Your task to perform on an android device: I'm walking from my house to the park. Track my walking steps with the Google Fit app.
Image 0: 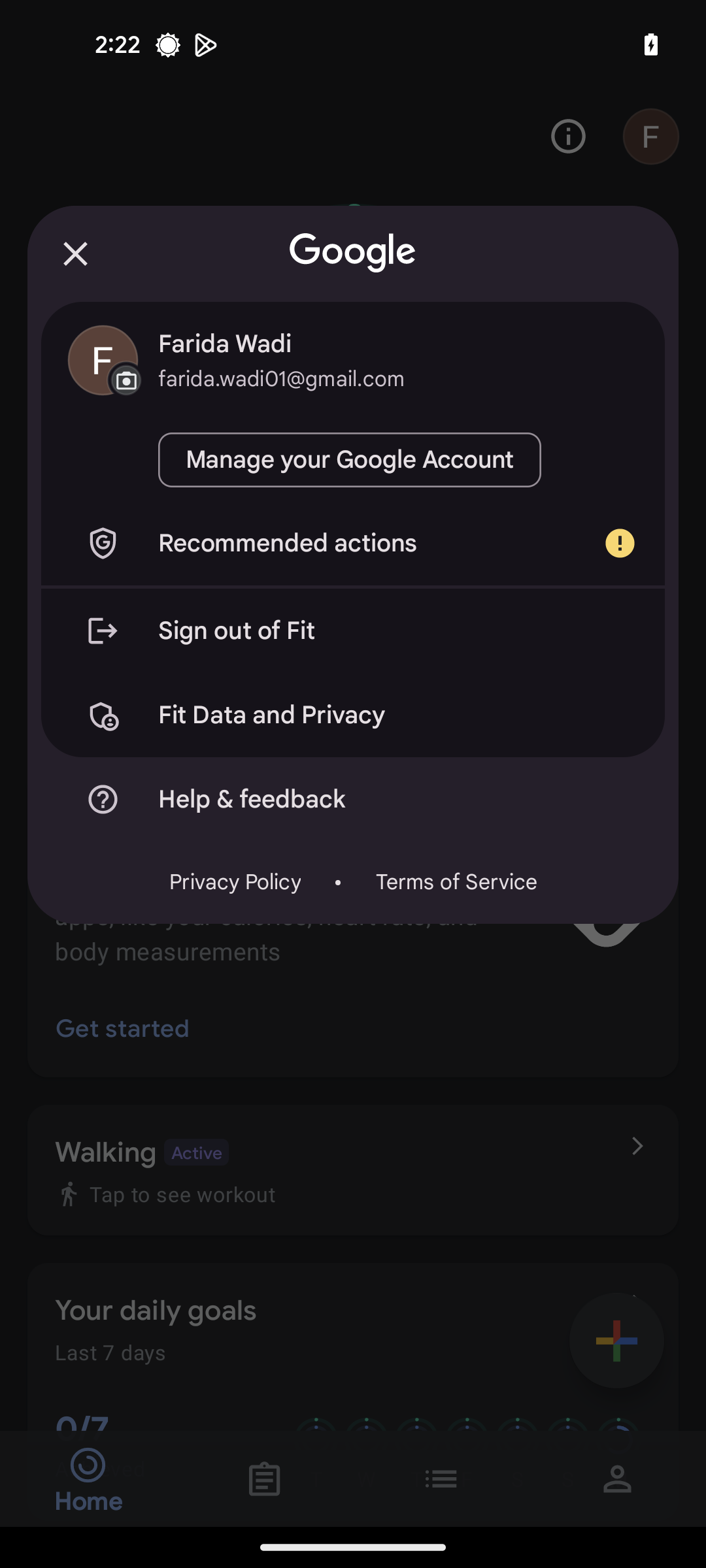
Go back to the previous screen
Step 0: press back button
Image 1: 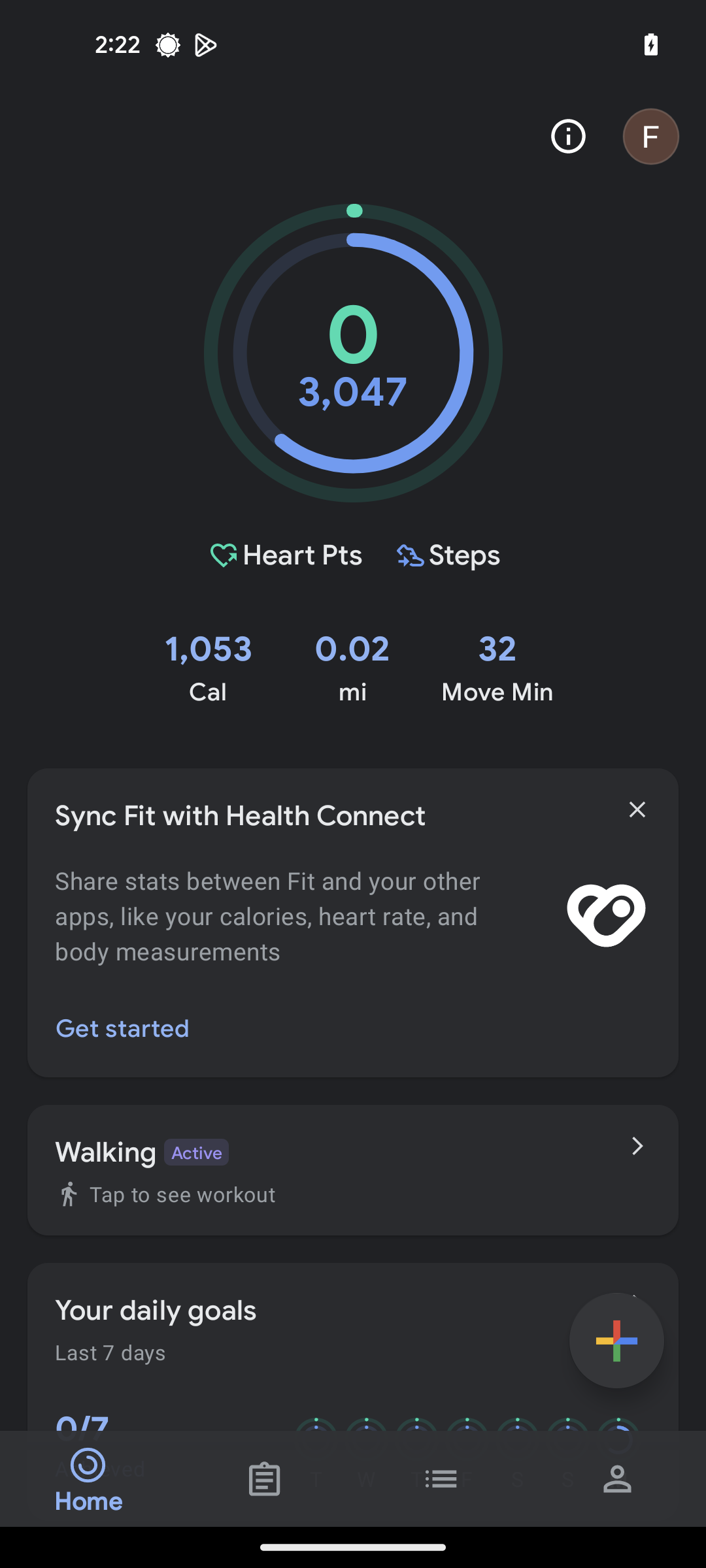
Click on the plus icon
Step 1: click (616, 1341)
Image 2: 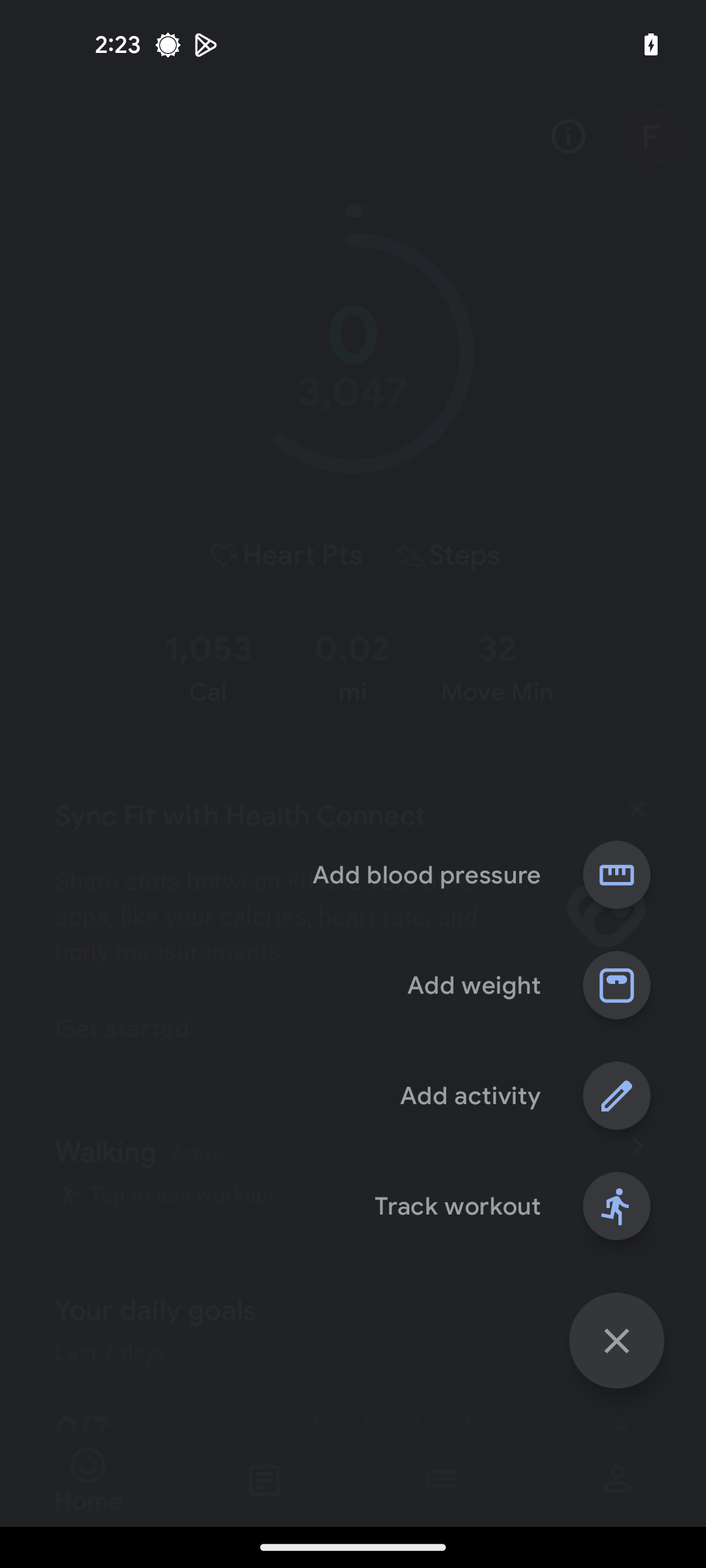
Click on Track workout
Step 2: click (458, 1206)
Image 3: 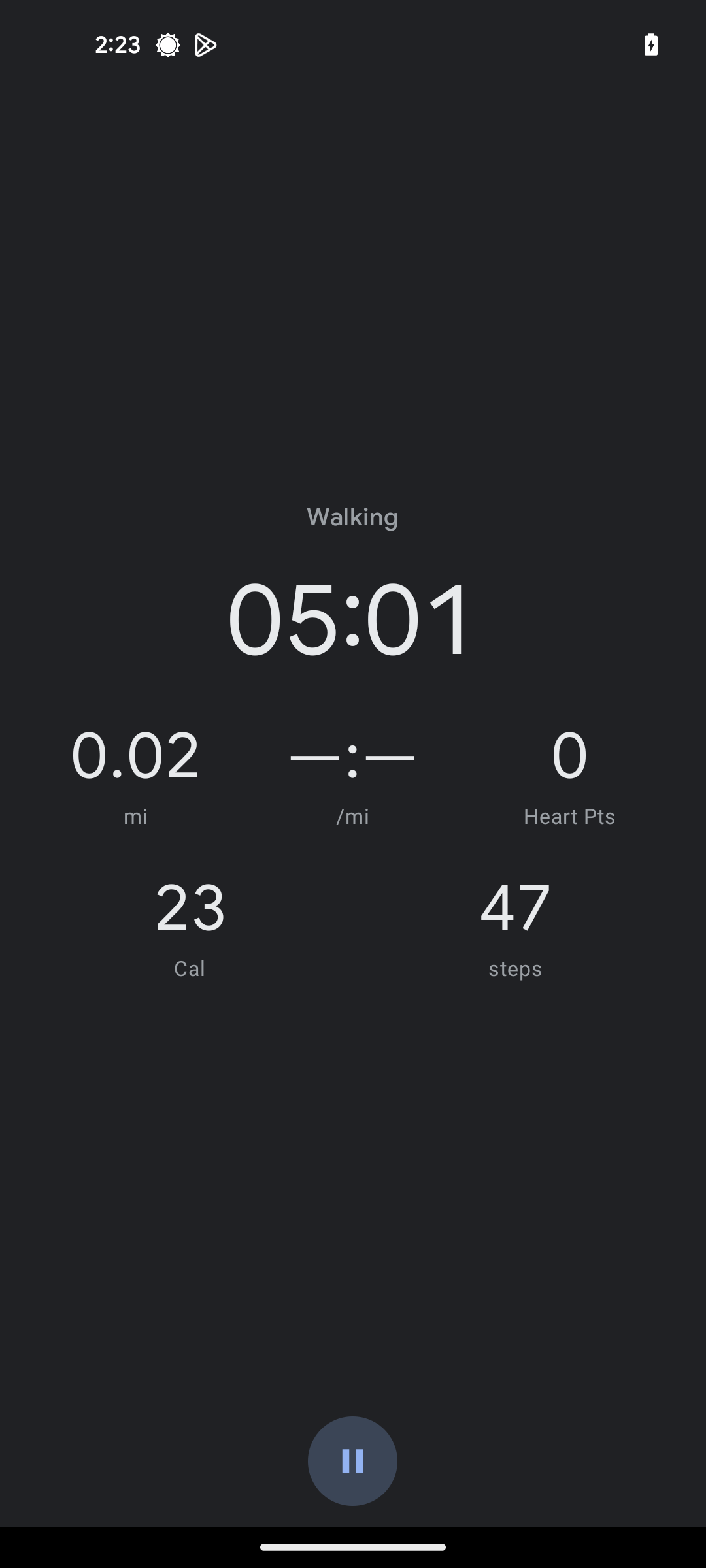
Click on the pause button
Step 3: click (352, 1461)